Your task to perform on an android device: I had intended to make tomato soup today, therefore it is extremely sad that I am out of tomato stock. Use the JioMart app to find tomatoes.
Image 0: 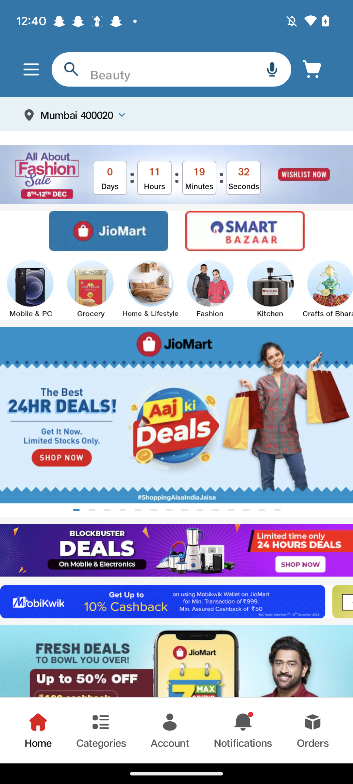
Click on search bar top at the bottom
Step 0: click (165, 75)
Image 1: 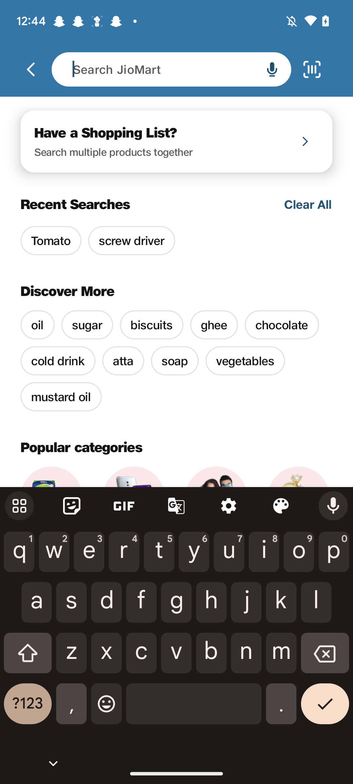
Search for tomato
Step 1: type "Tamato"
Image 2: 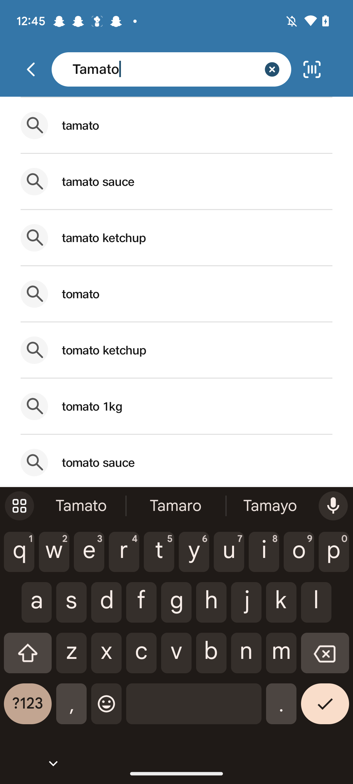
Click on first suggestion
Step 2: click (80, 125)
Image 3: 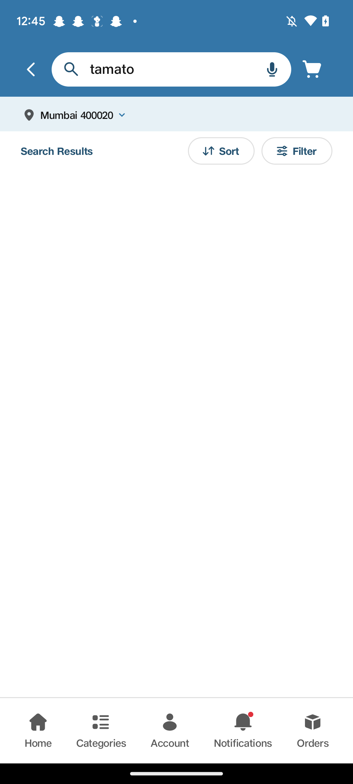
Click on first suggestion
Step 3: wait